Your task to perform on an android device: In Spendee App ,set the budget of 10000 USD for a car and save it
Image 0: 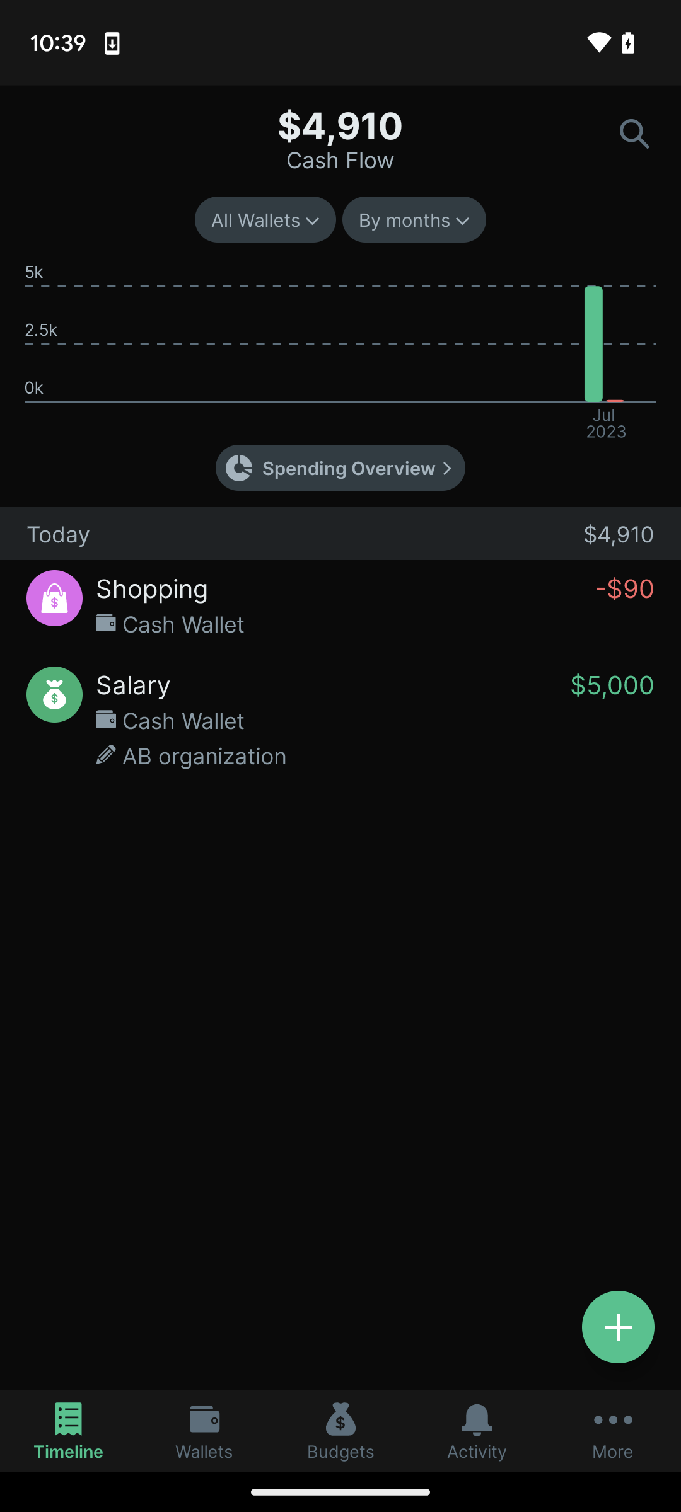
Click on the Budgets  tab at the bottom center of the screen
Step 0: click (340, 1431)
Image 1: 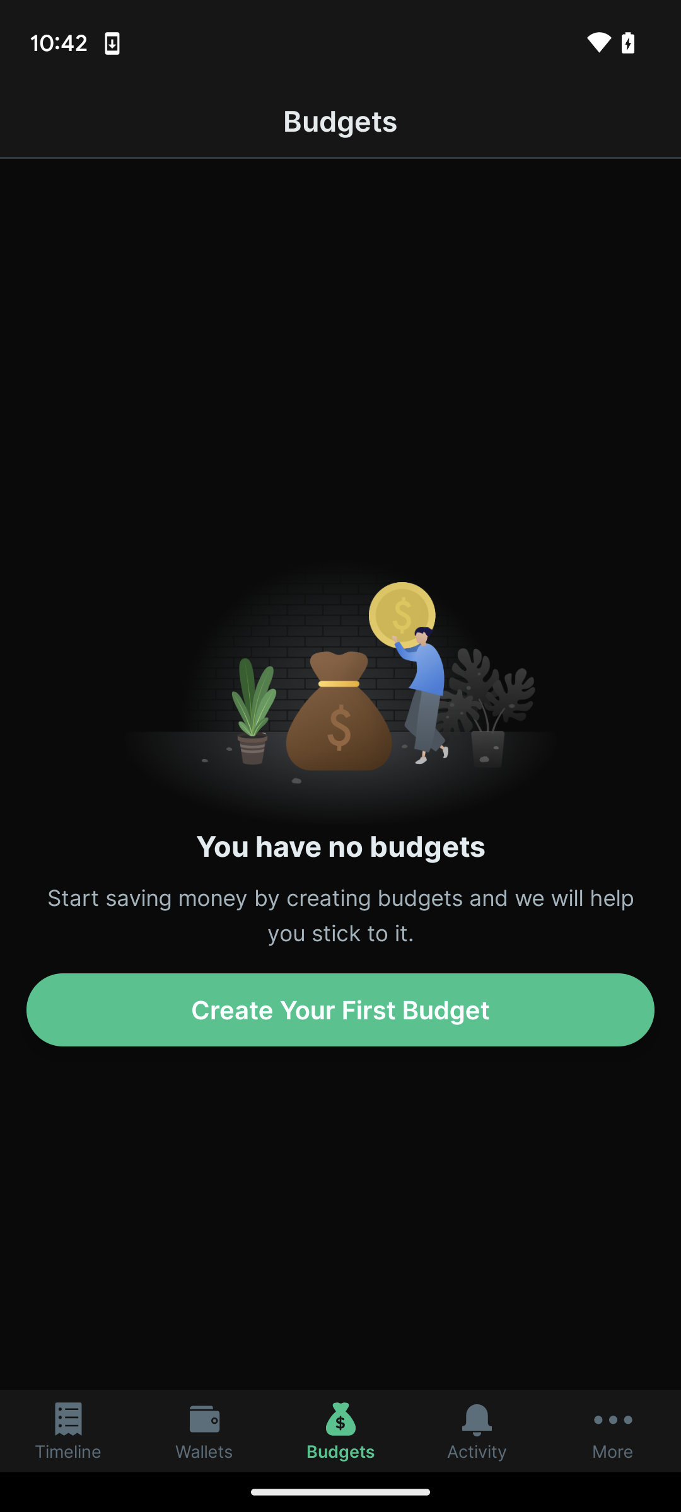
Click on the create your First budget
Step 1: click (340, 1009)
Image 2: 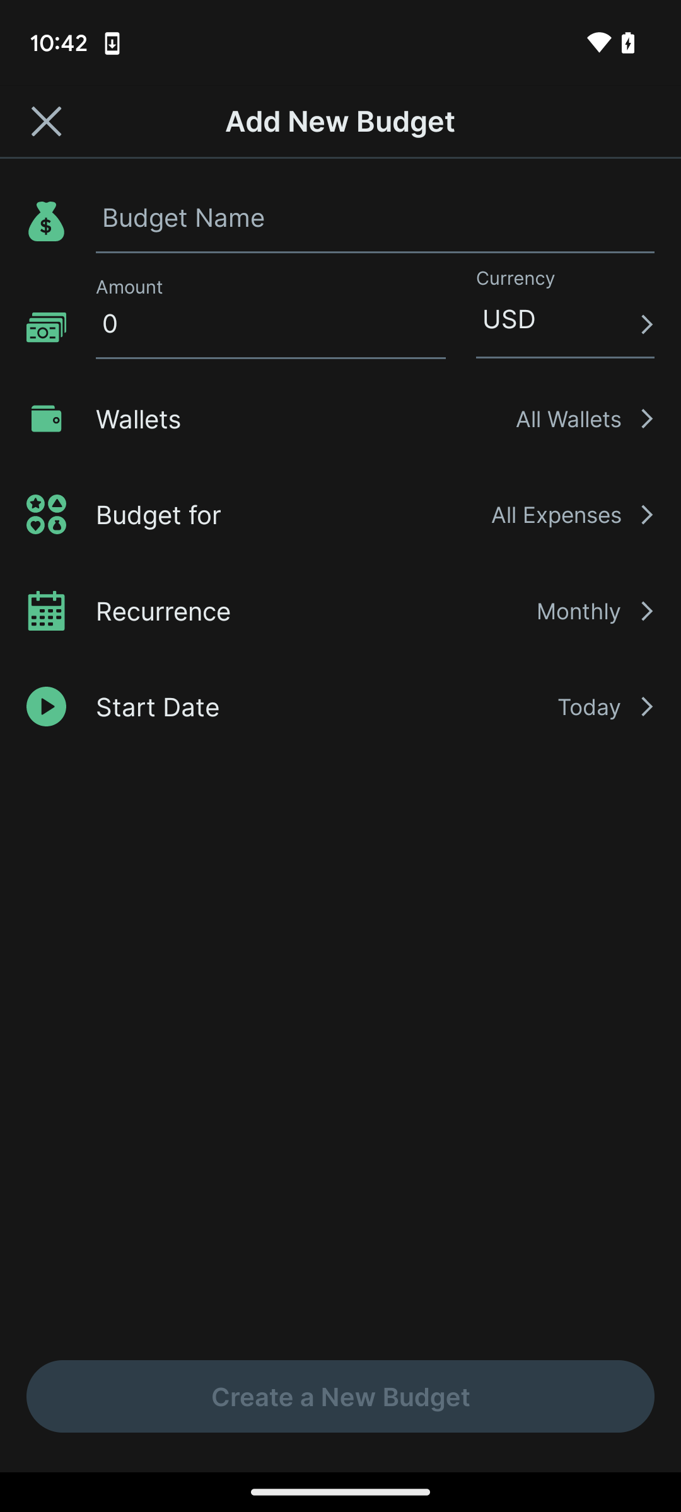
Click on the Budget Name 
Step 2: click (375, 217)
Image 3: 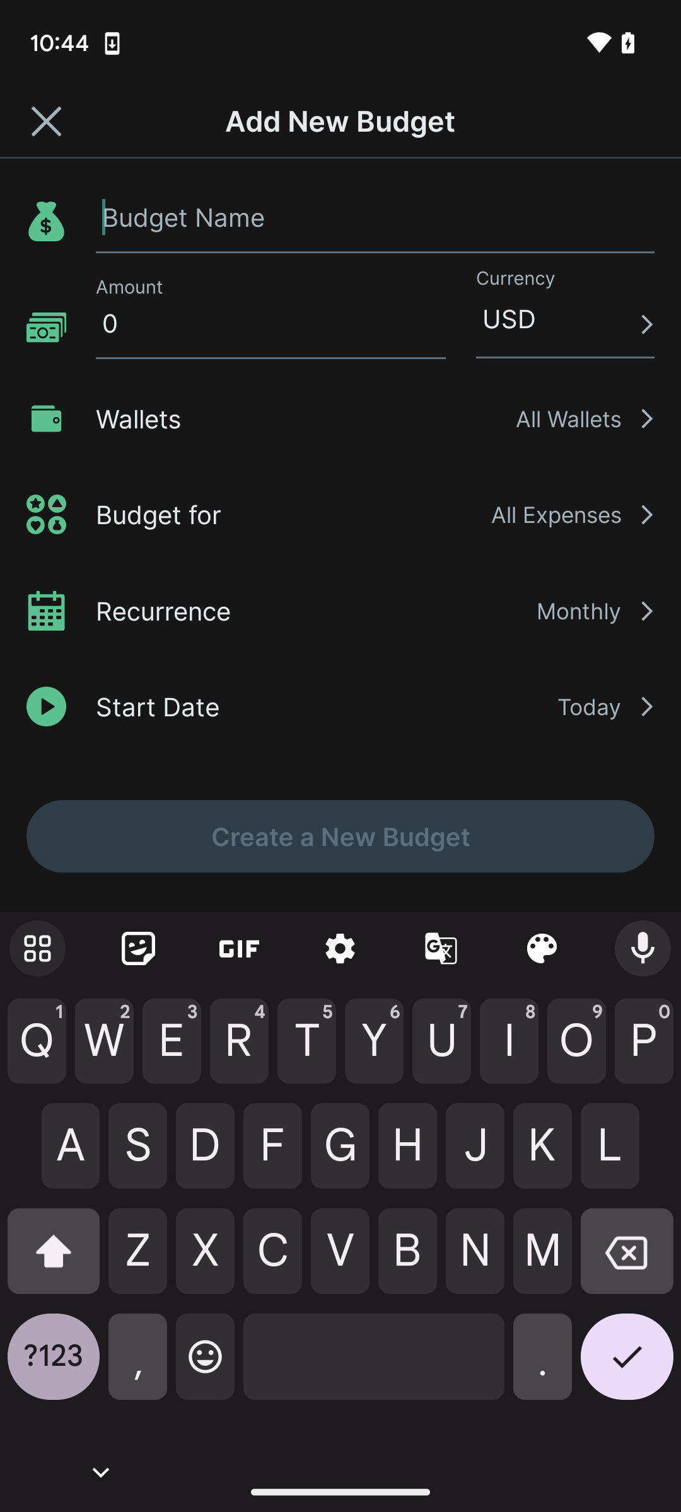
Type the Car Budget 
Step 3: type "Car Budget"
Image 4: 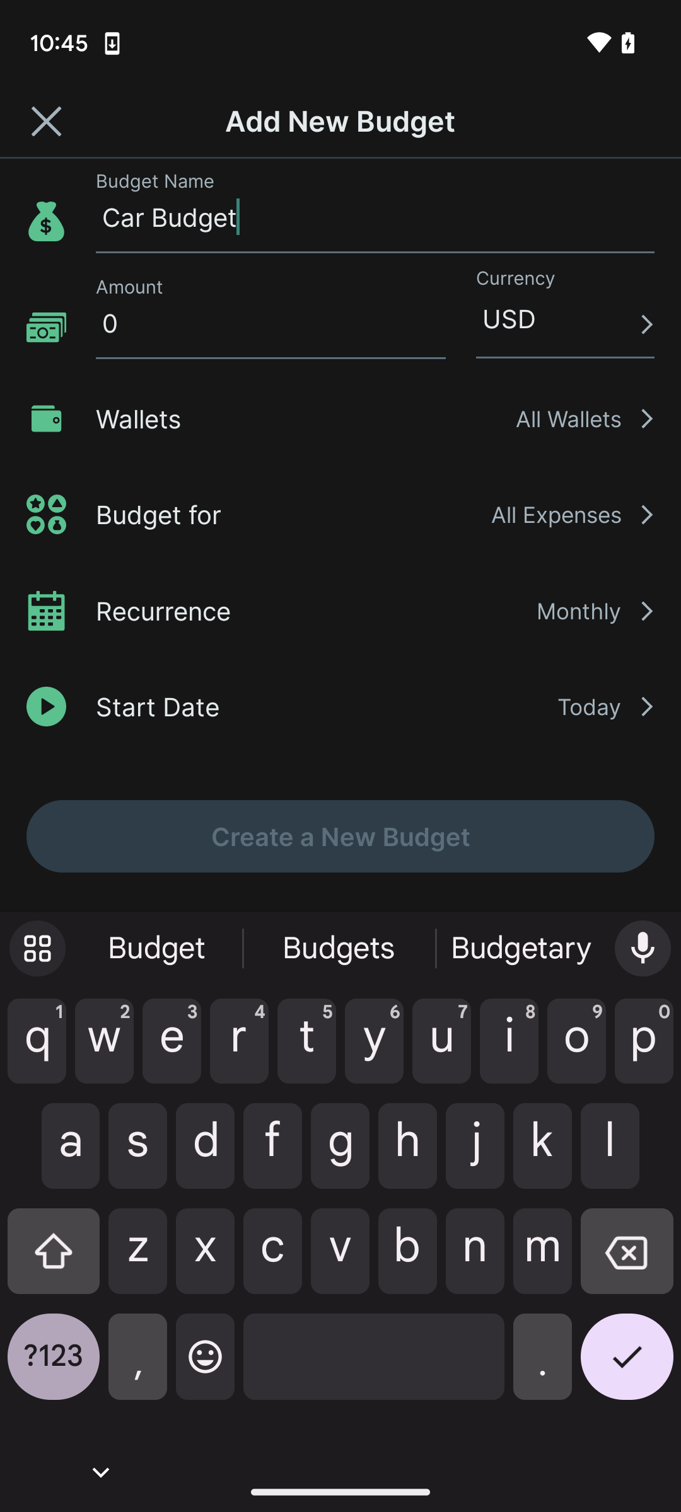
Click on the amount section
Step 4: click (271, 323)
Image 5: 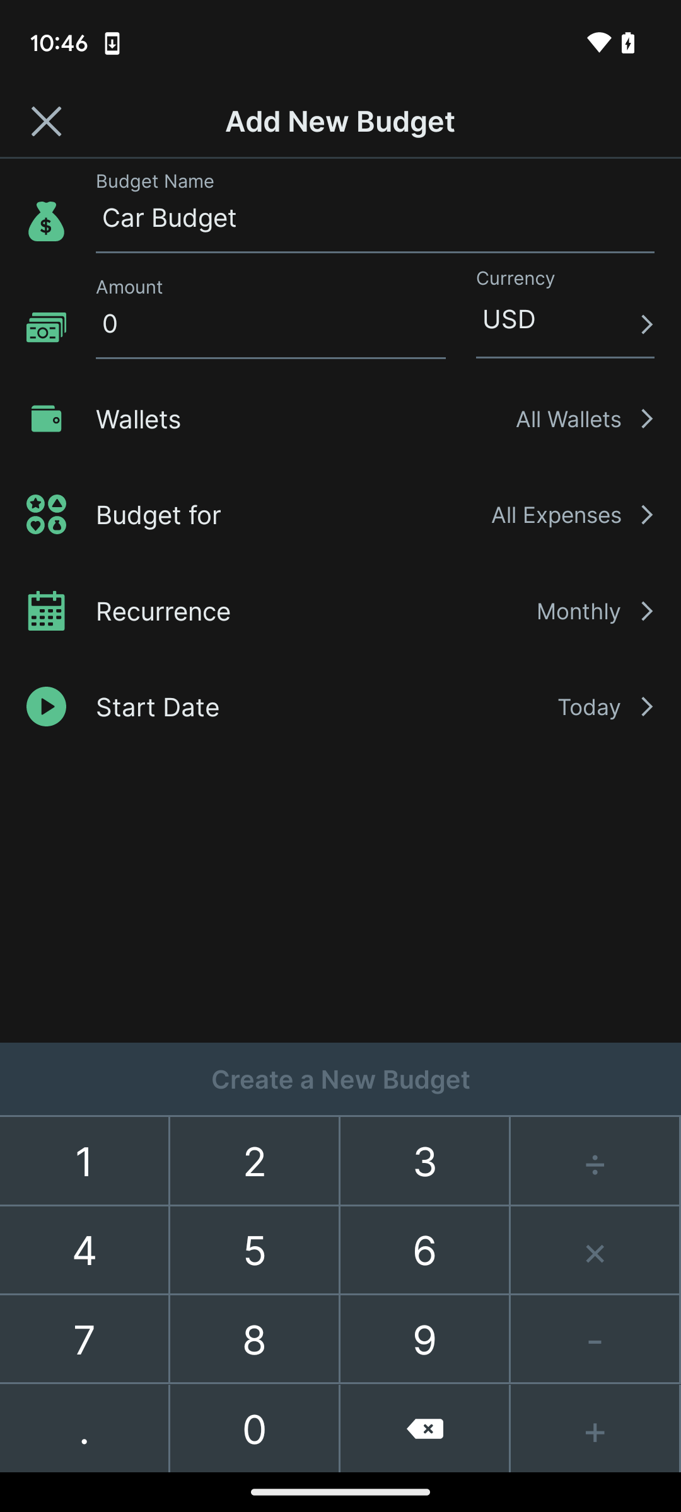
Enter the amount 10000 
Step 5: click (85, 1161)
Image 6: 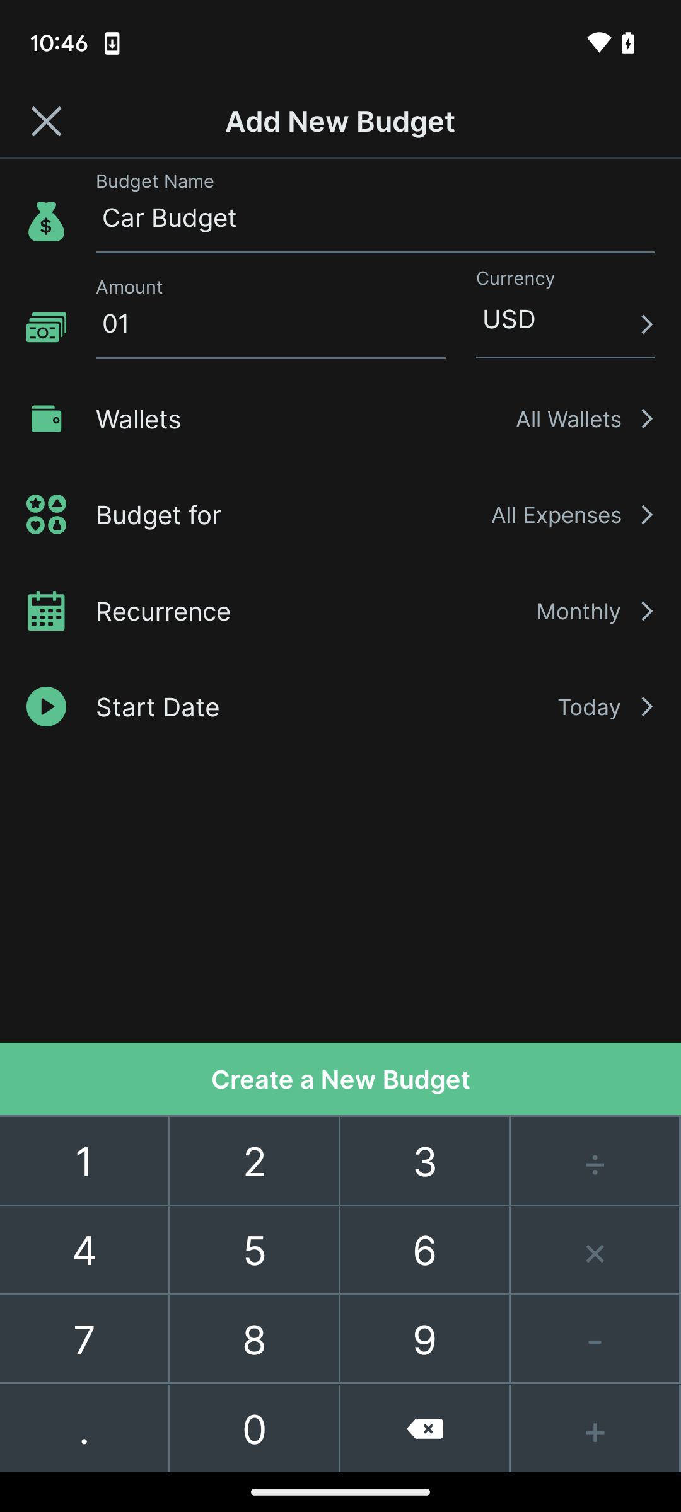
Enter the amount 10000 
Step 6: click (255, 1428)
Image 7: 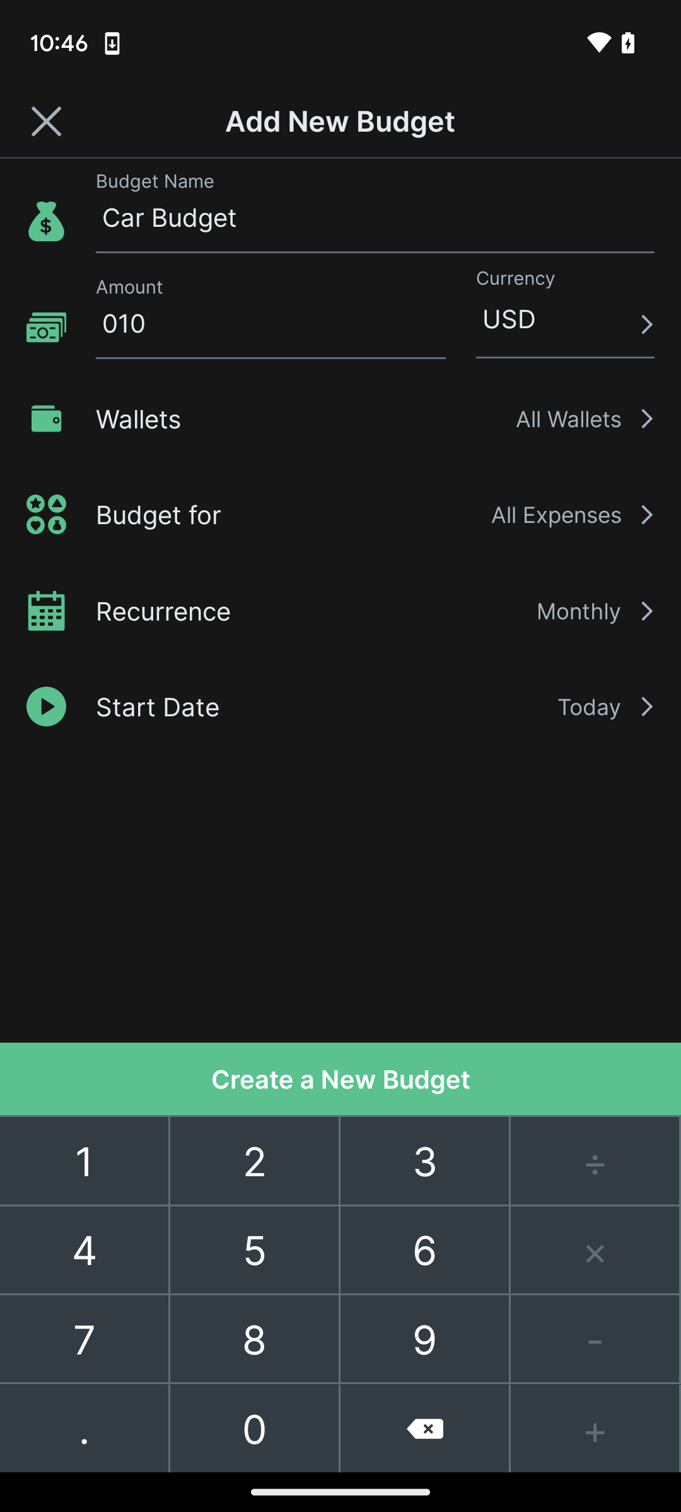
Enter the amount 10000 
Step 7: click (255, 1428)
Image 8: 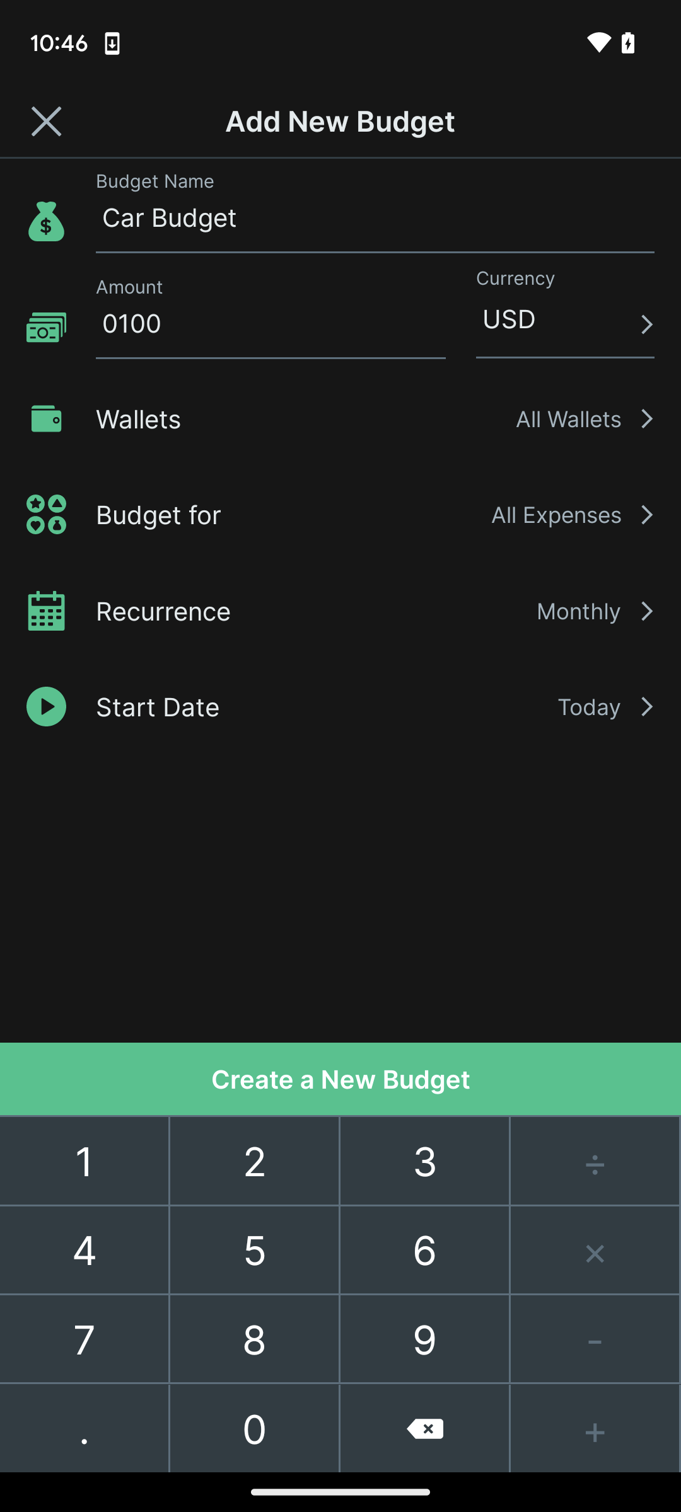
Enter the amount 10000 
Step 8: click (255, 1428)
Image 9: 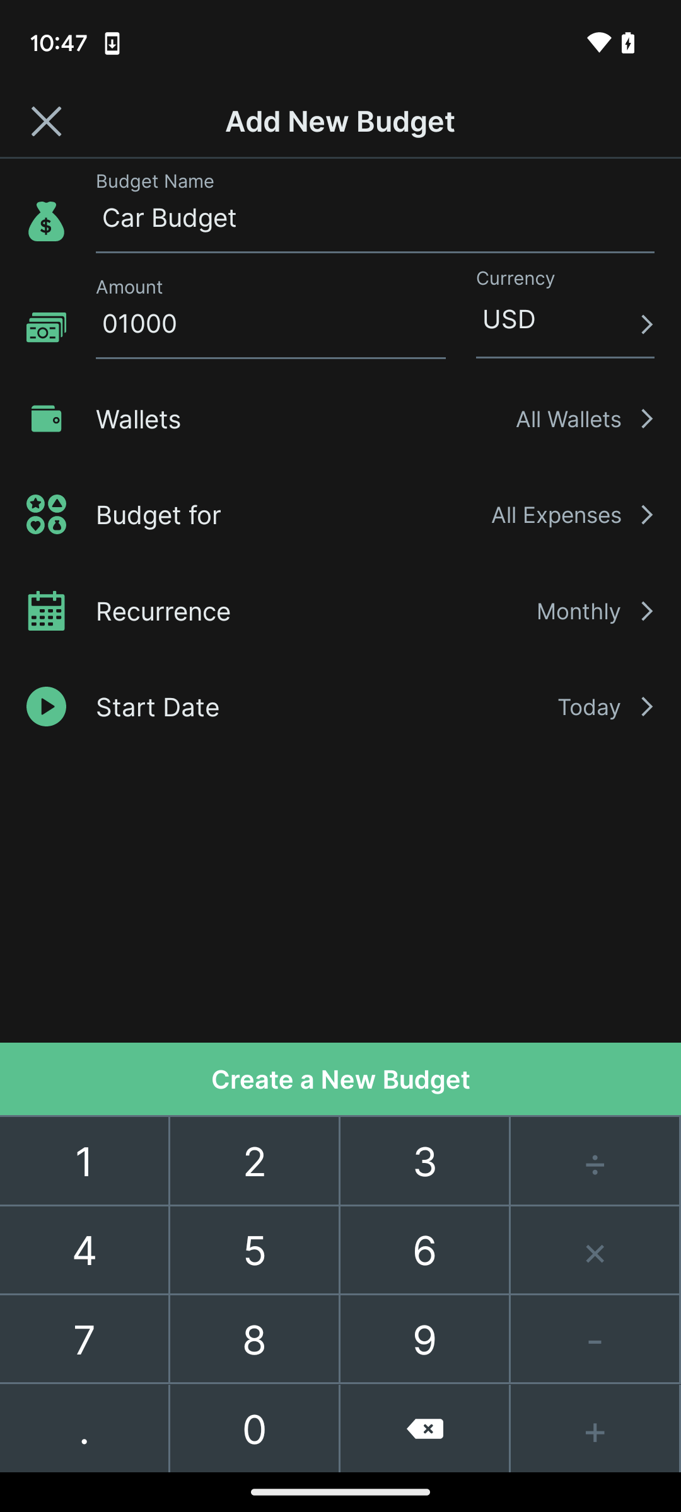
Enter the amount 10000 
Step 9: click (255, 1428)
Image 10: 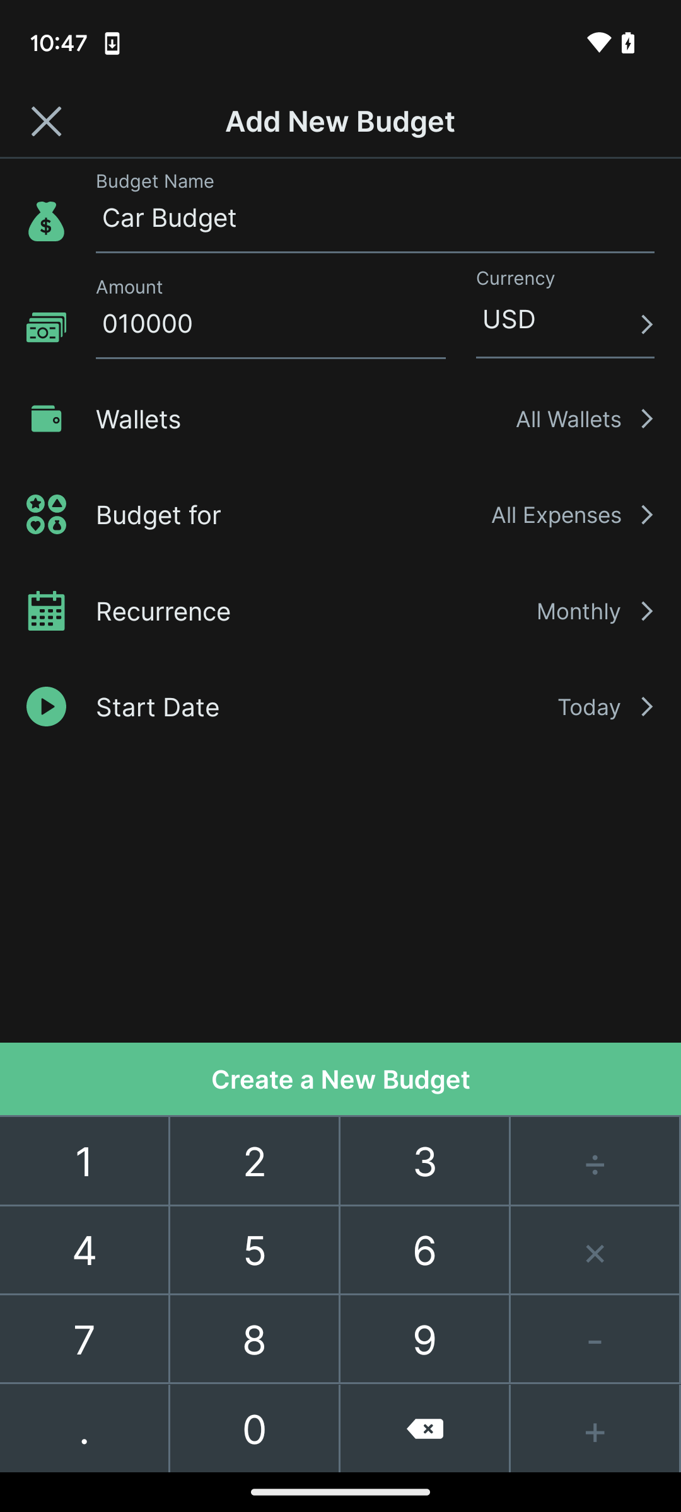
Click on the Create a new budget
Step 10: click (340, 1079)